Your task to perform on an android device: On the Drive app,create a shortcut to a folder named Picture in My Drive.
Image 0: 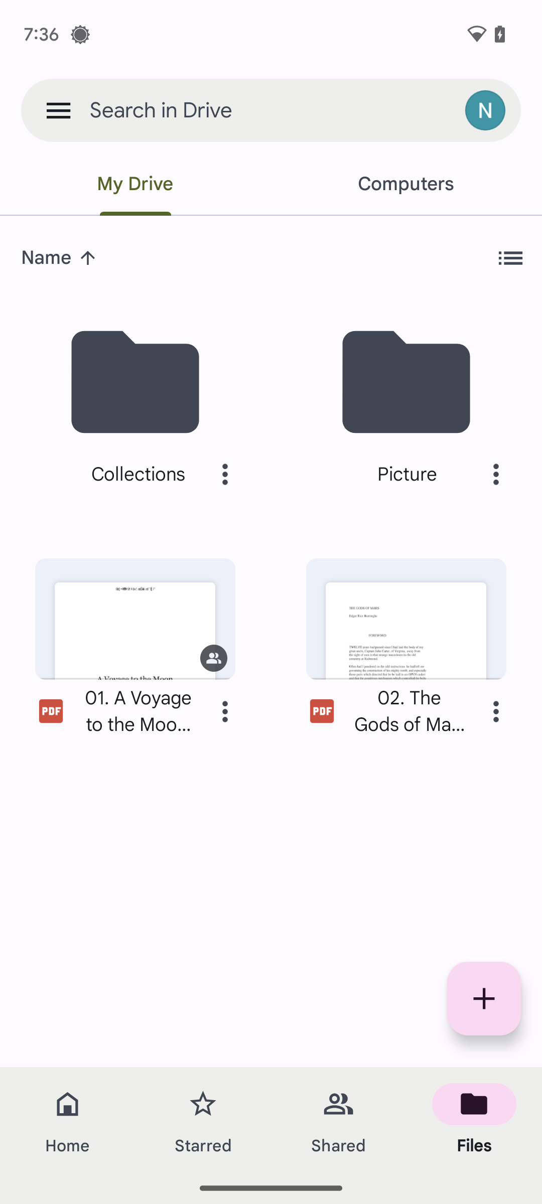
Click on the three-dot icon on the folder named Picture.
Step 0: click (496, 474)
Image 1: 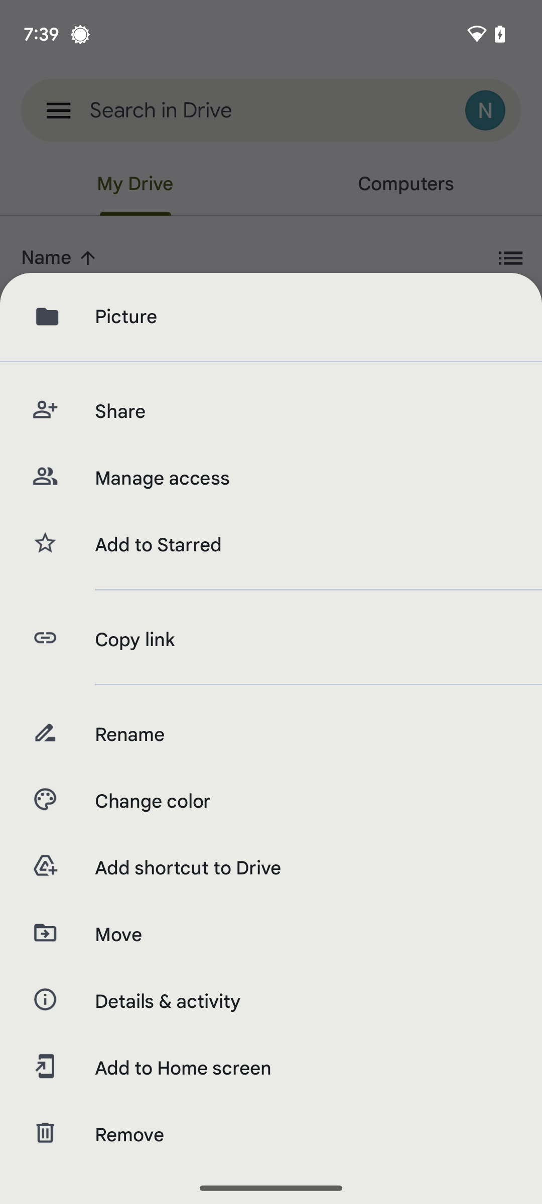
Click on the Add shortcut to Drive.
Step 1: click (302, 868)
Image 2: 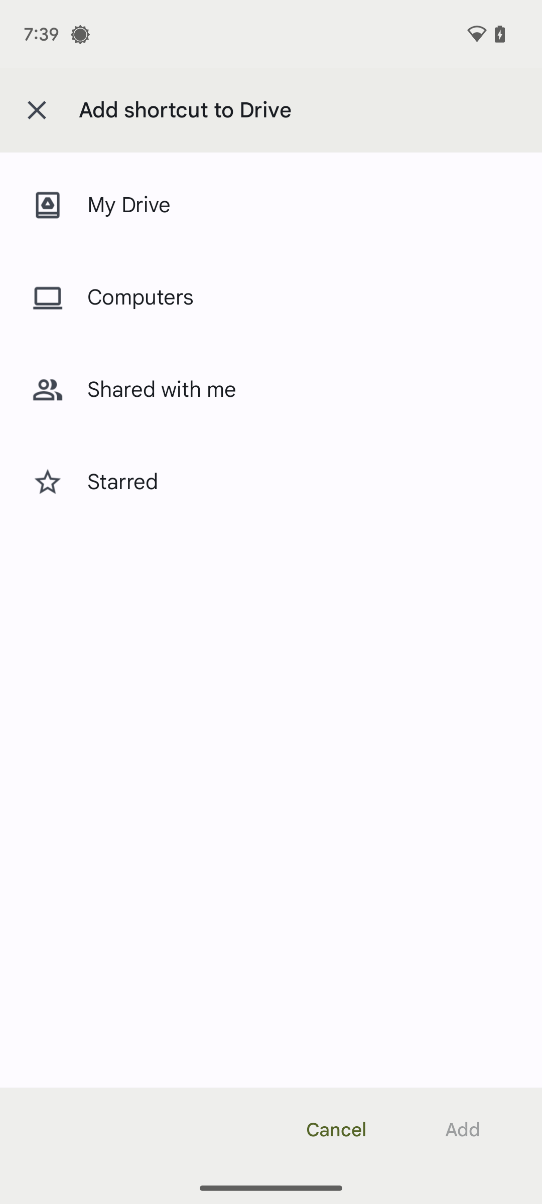
Click on My Drive.
Step 2: click (283, 205)
Image 3: 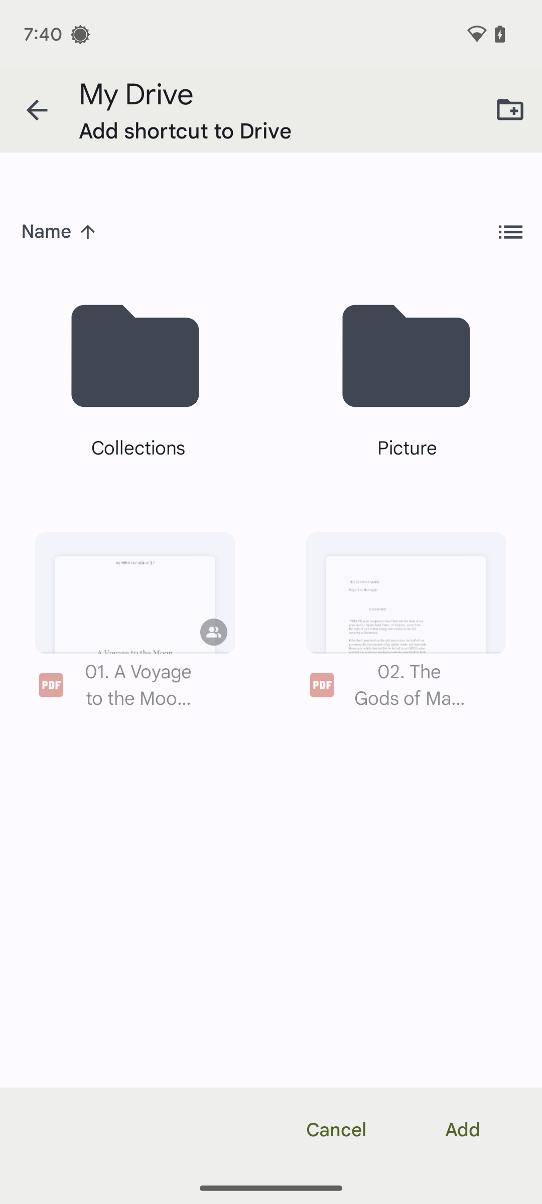
Click on the add icon at the bottom-right corner of the keyboard.
Step 3: click (463, 1130)